Your task to perform on an android device: I saved one document with the name doc x.zip, but I don't know where the file directory is, so I'd like to look for it in the Google Files app.
Image 0: 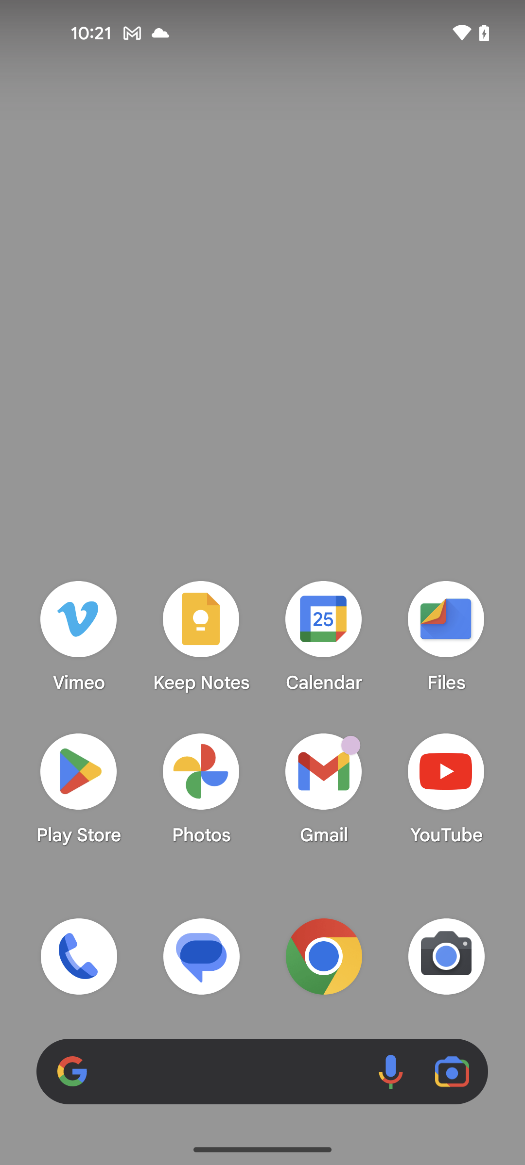
open the Files app
Step 0: open app "Files by Google"
Image 1: 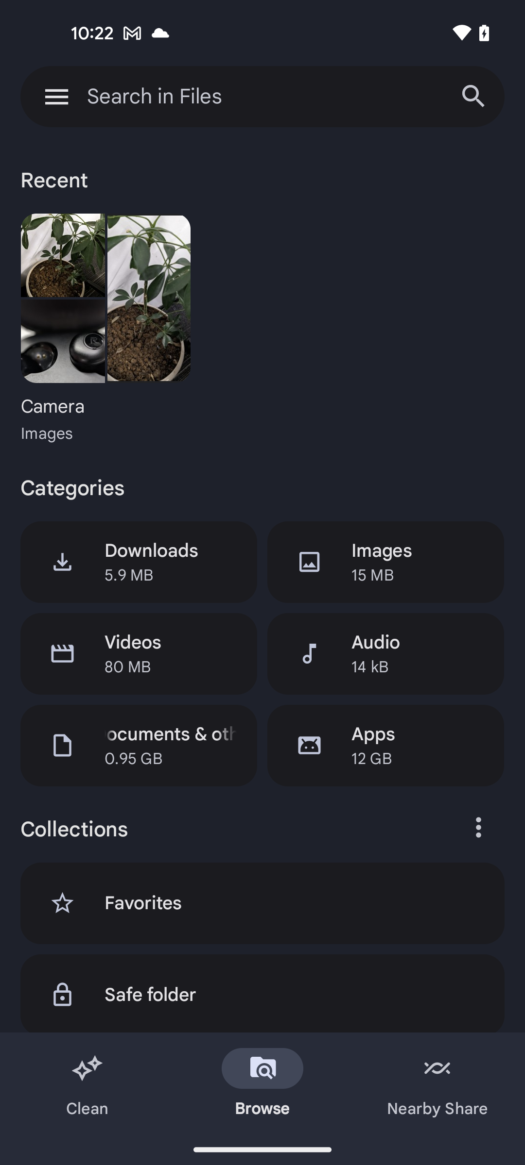
click on the search bar at the top of the screen
Step 1: click (262, 97)
Image 2: 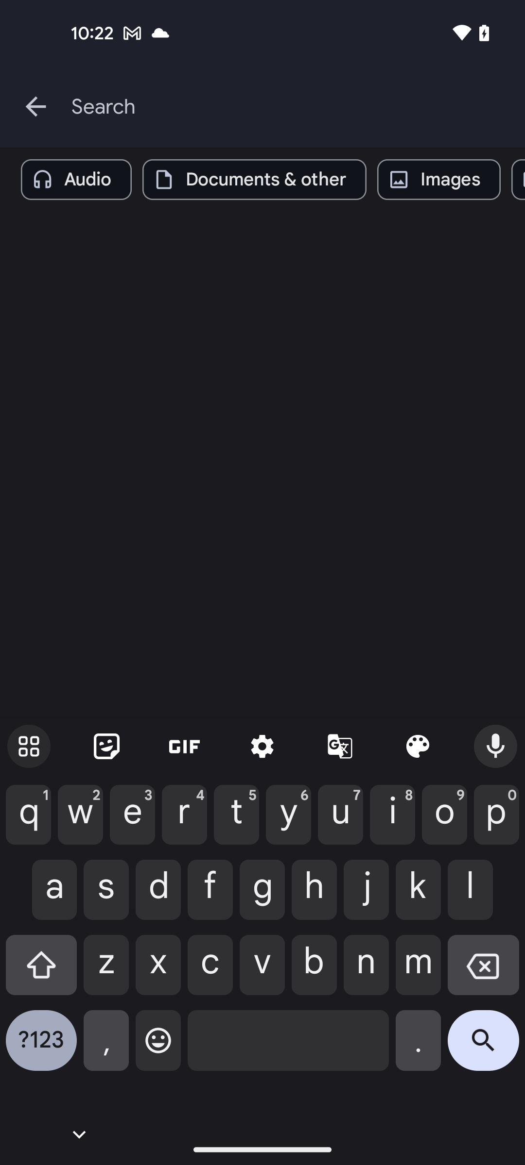
enter the file name doc x.zip
Step 2: type "doc x.zip"
Image 3: 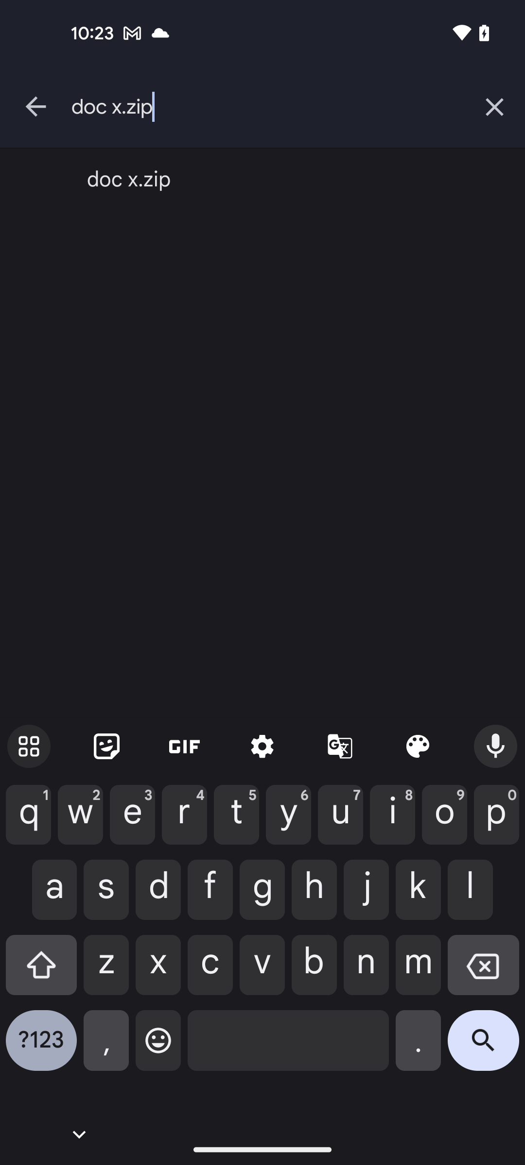
click on the search icon at the bottom right corner of the screen
Step 3: click (483, 1048)